Your task to perform on an android device: Find a "latin music" genre radio station for me on the RadioLine app.
Image 0: 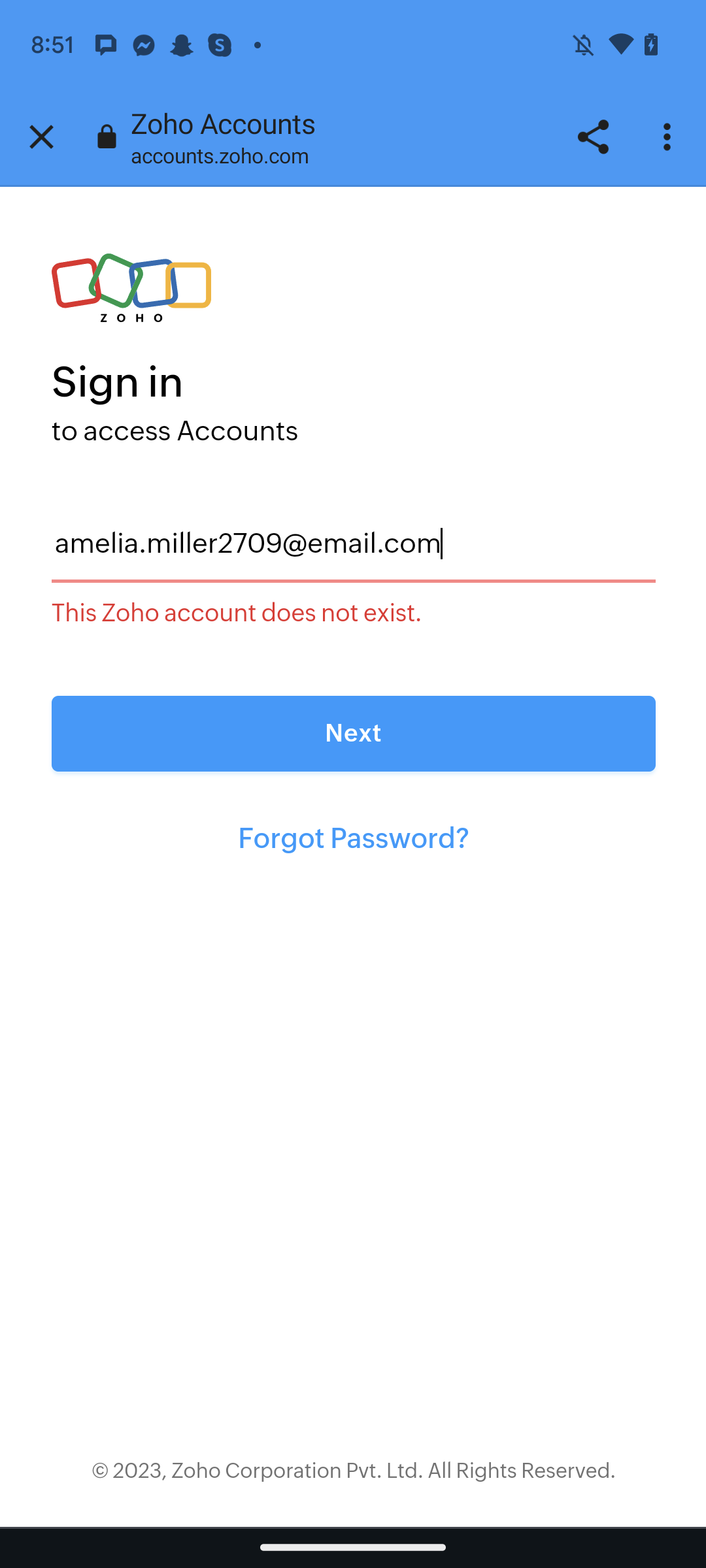
Open the RadioLine app.
Step 0: open app "Radioline"
Image 1: 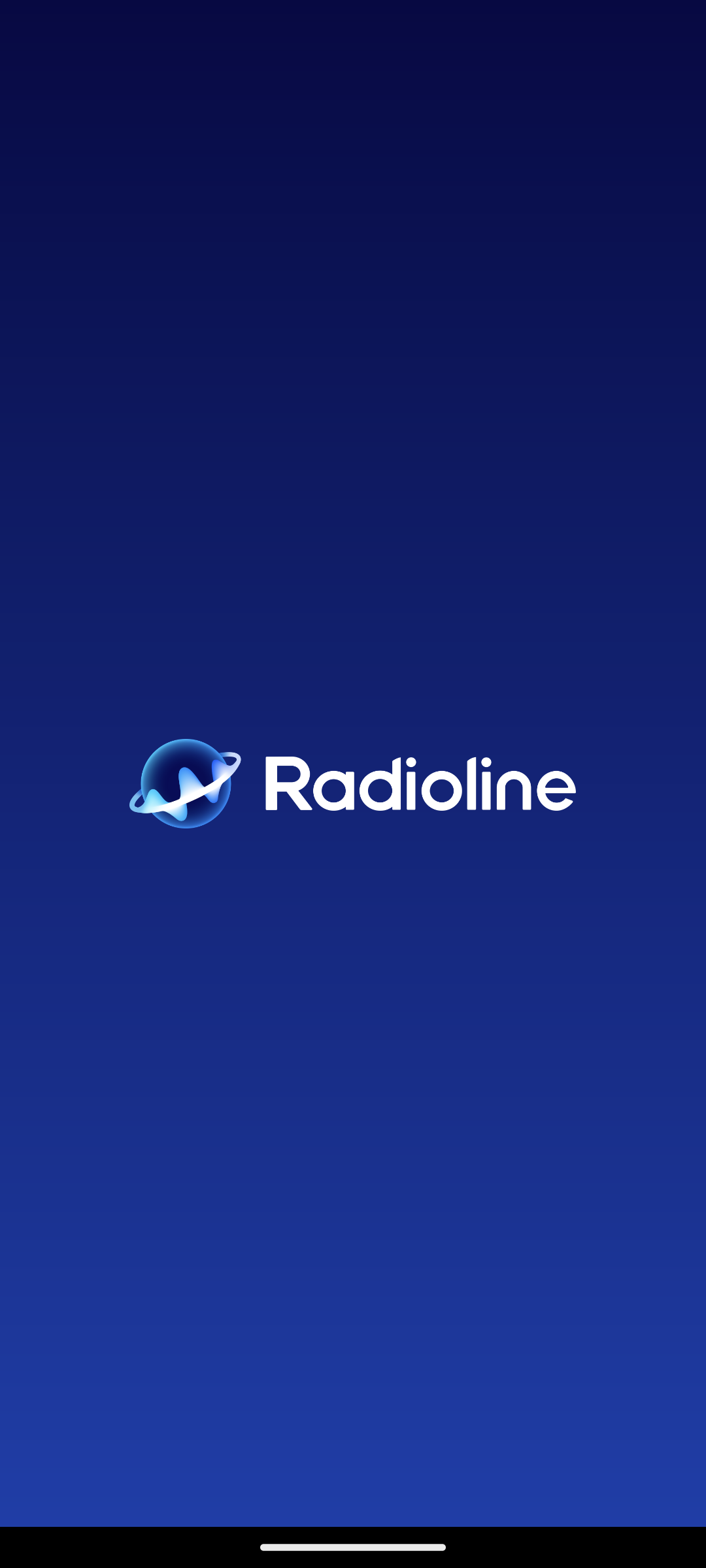
Open the RadioLine app.
Step 1: wait
Image 3: 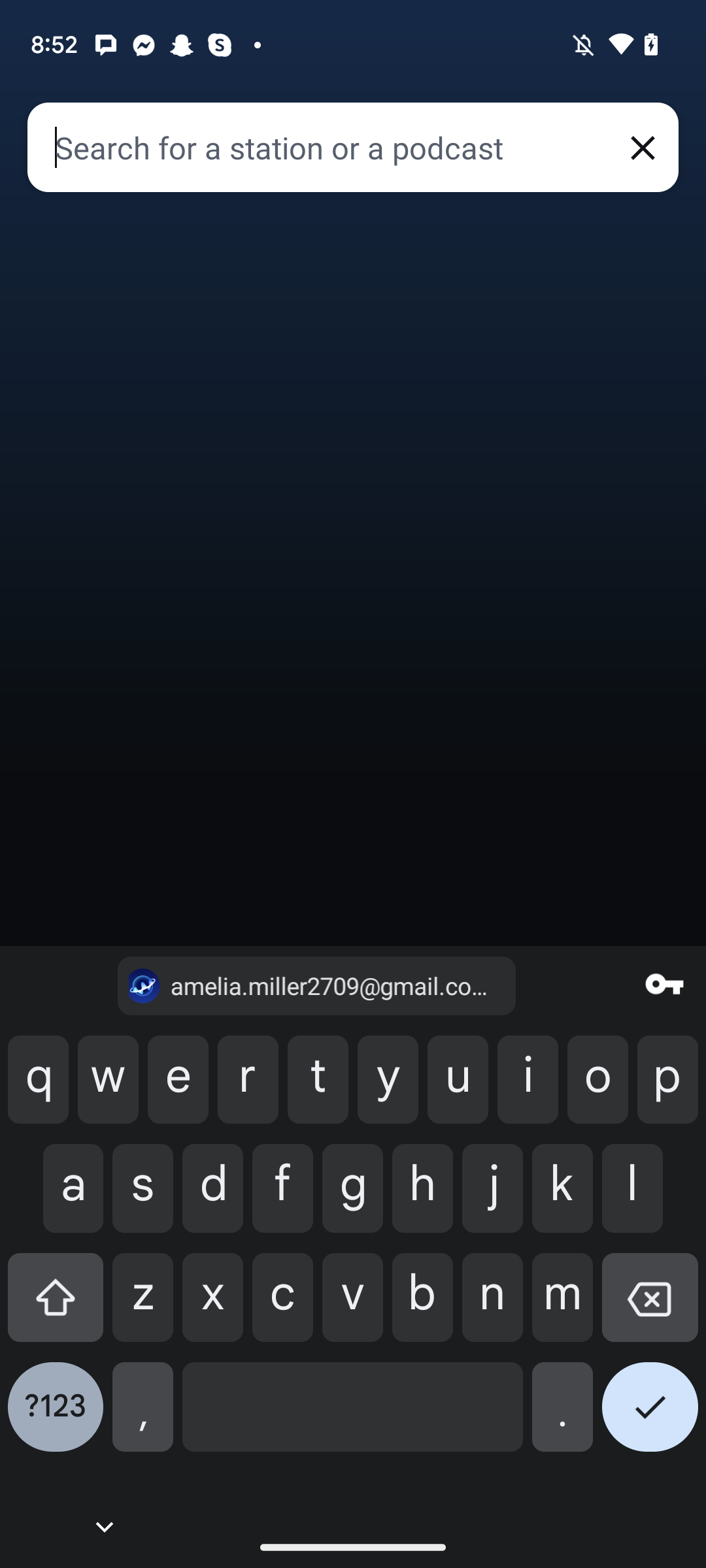
Type Latin Music in the search box.
Step 3: type "Latin Music"
Image 4: 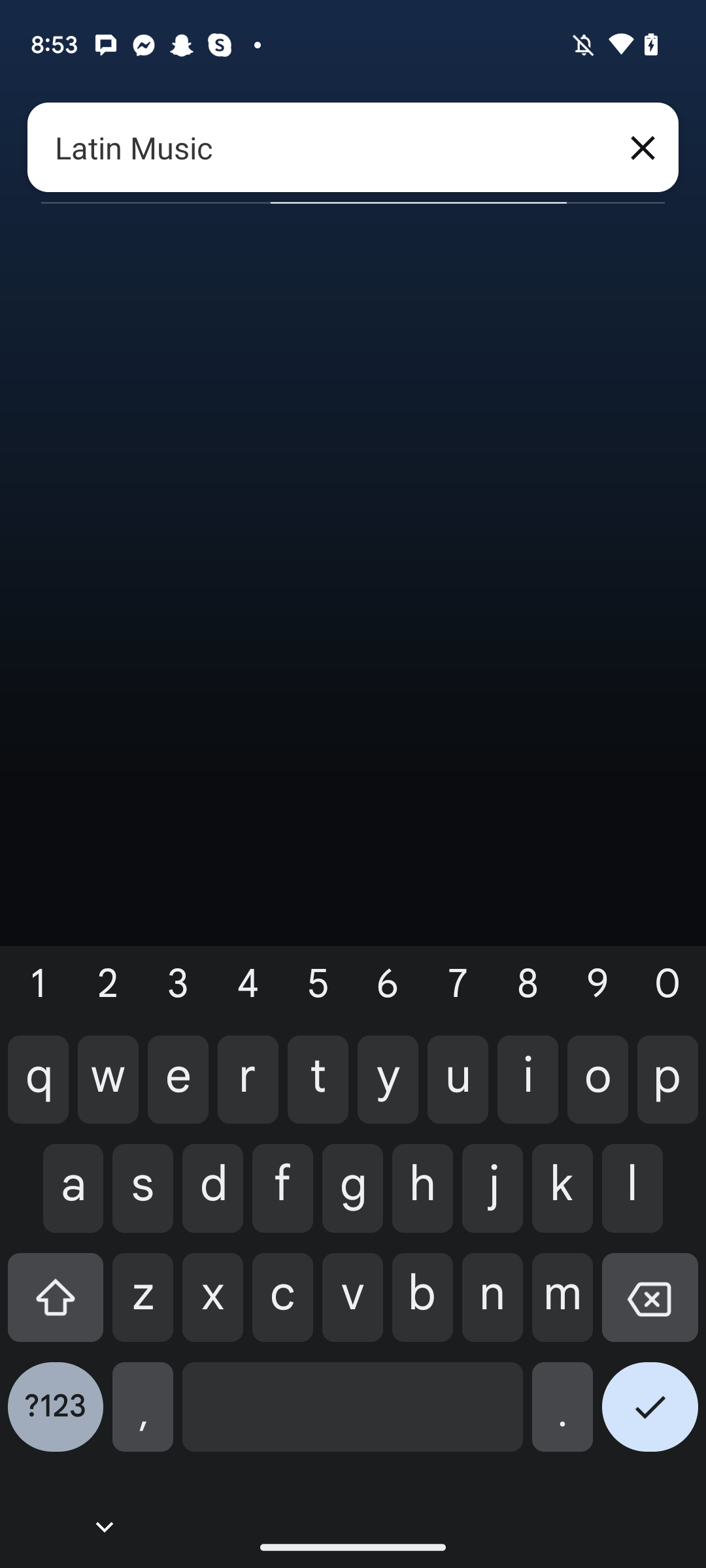
Click on the Right tick icon at the bottom right corner of thee keyboard.
Step 4: click (650, 1417)